Your task to perform on an android device: Create a new contact for my friend Richard Wagner on the Drupe app. In her contact information, add his phone number, 2111222222, and email address, richardwegnar@gmail.com and save this to my mail my amelia.miller2709@gmail.com
Image 0: 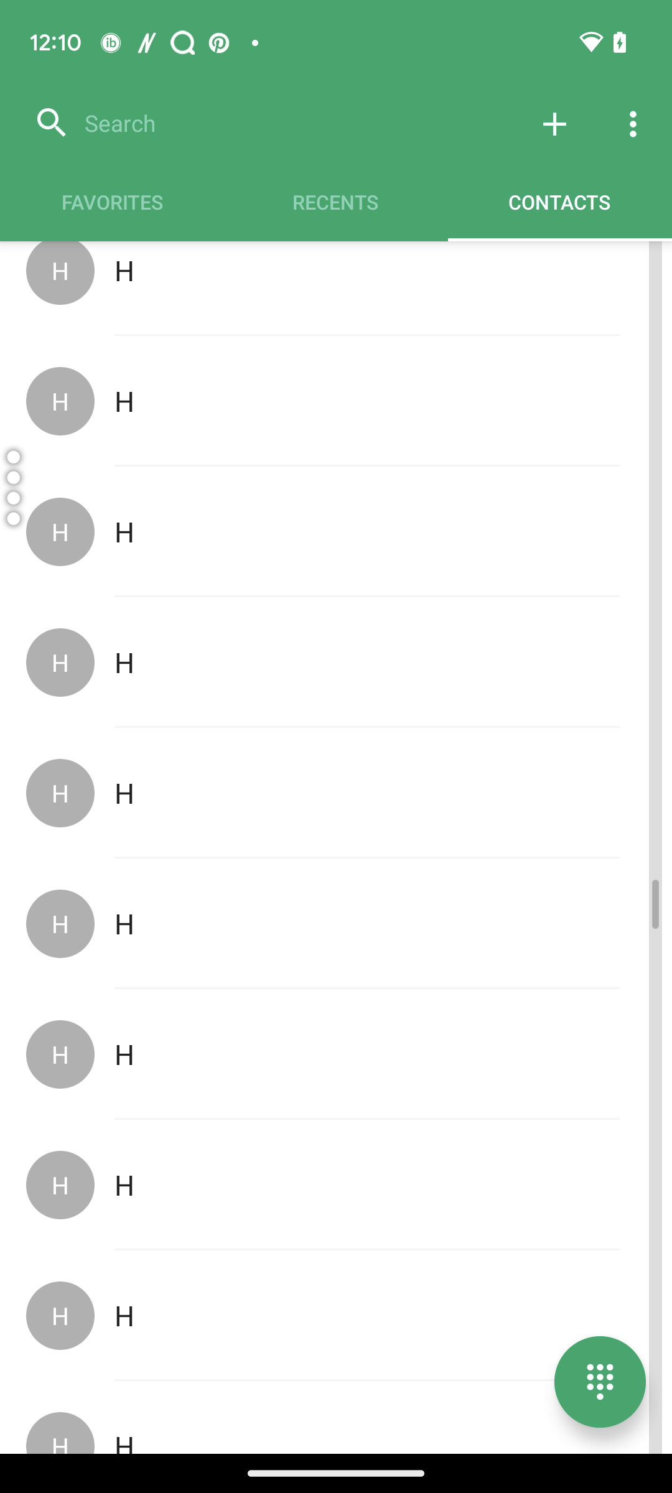
Open  the Drupe app.
Step 0: open app "drupe"
Image 1: 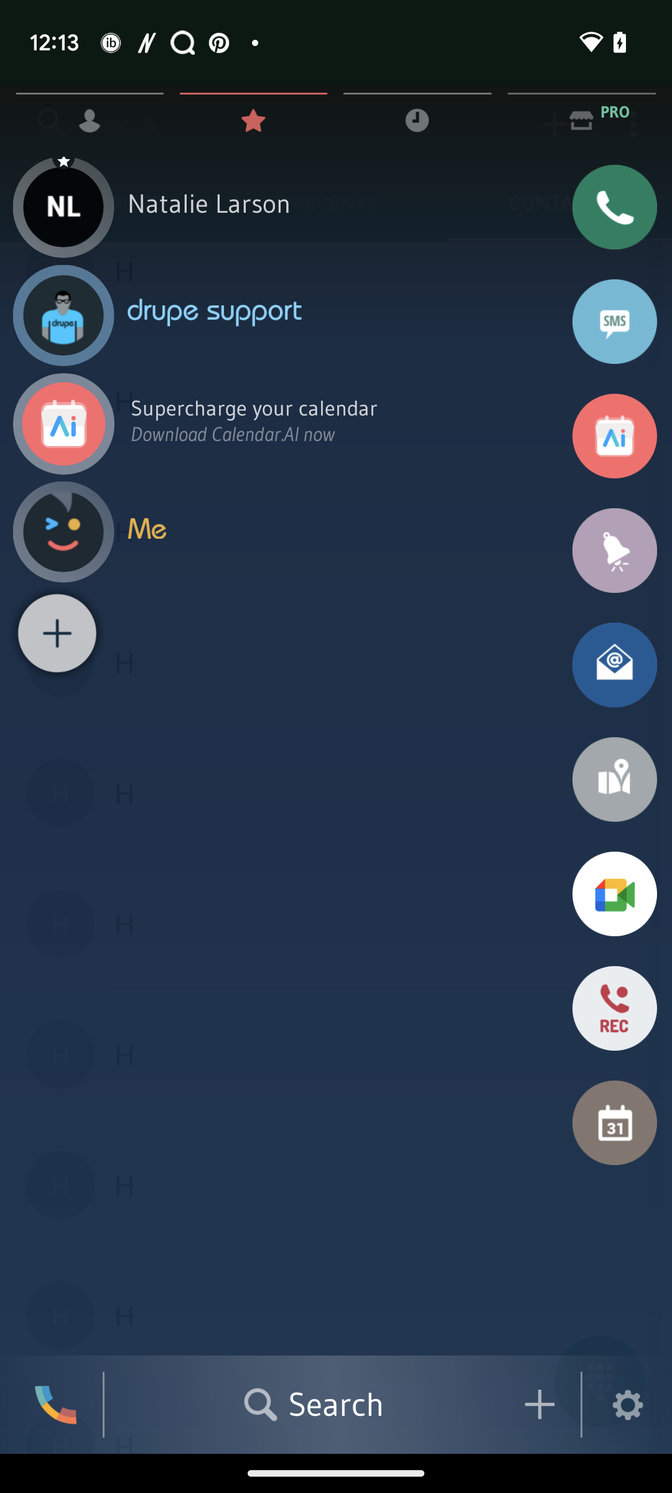
Click on the + icon at the bottom.
Step 1: click (544, 1413)
Image 2: 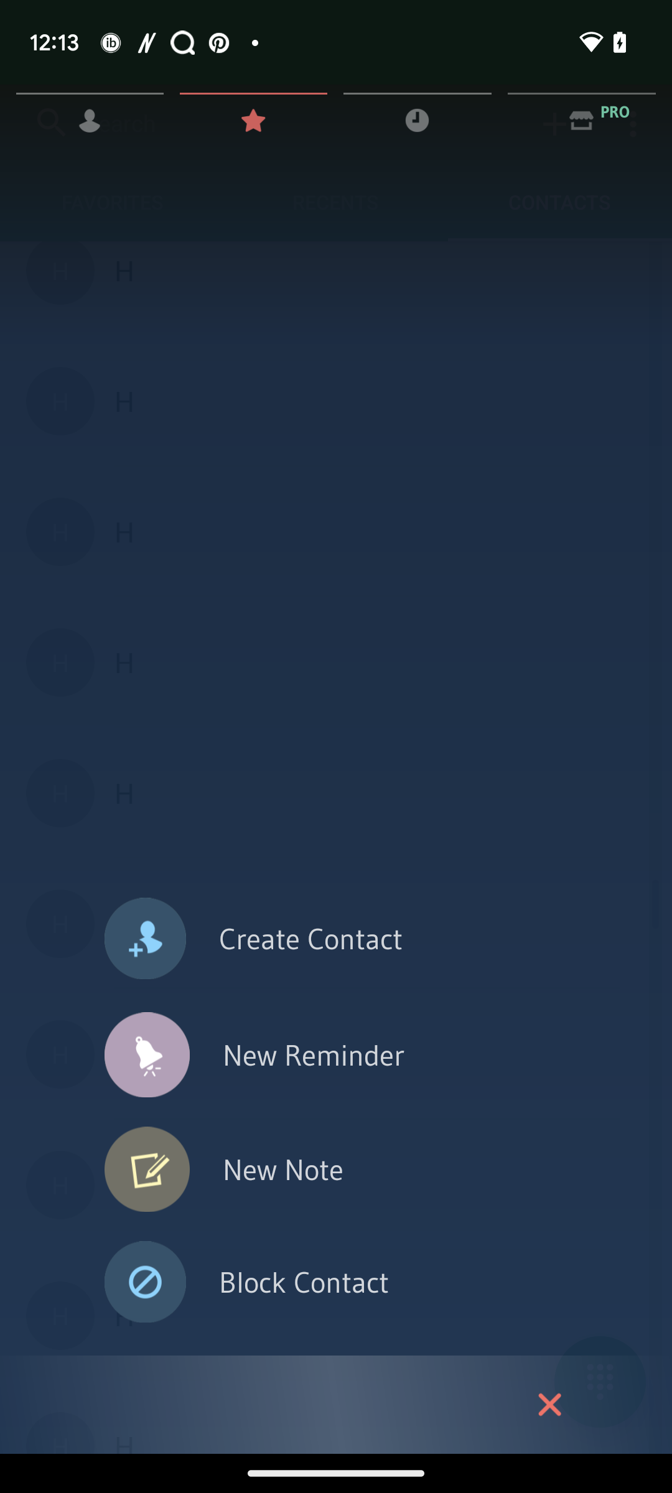
Click on the Button Create Contact.
Step 2: click (310, 939)
Image 3: 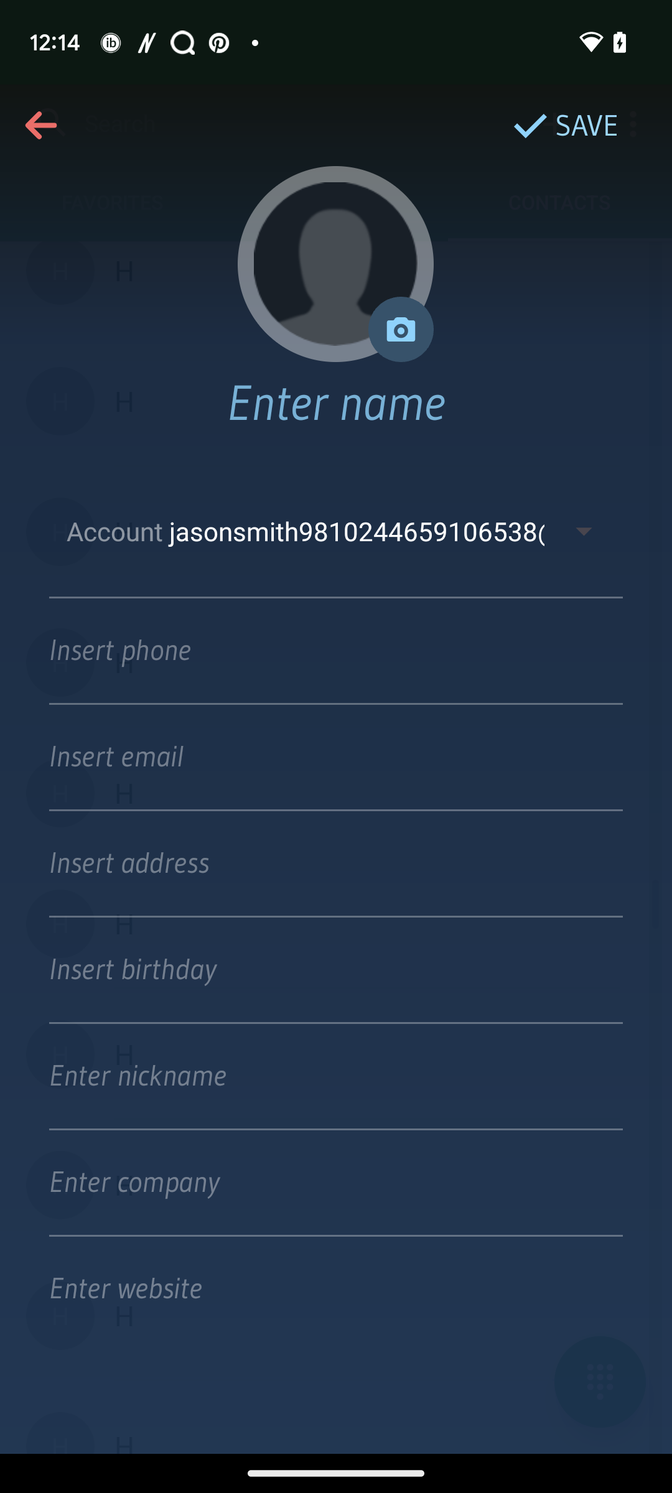
Click on the mail id.
Step 3: click (297, 531)
Image 4: 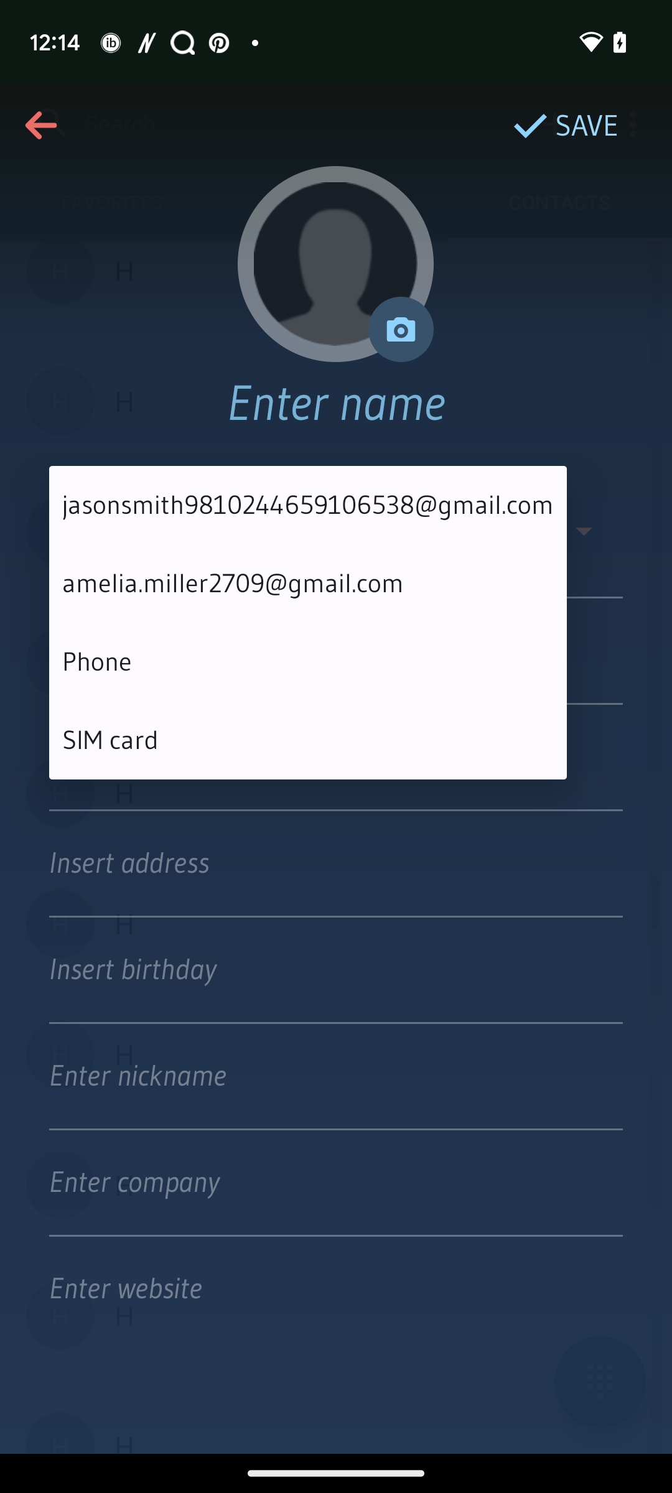
Select the mail id melia.miller2709@gmail.com
Step 4: click (307, 583)
Image 5: 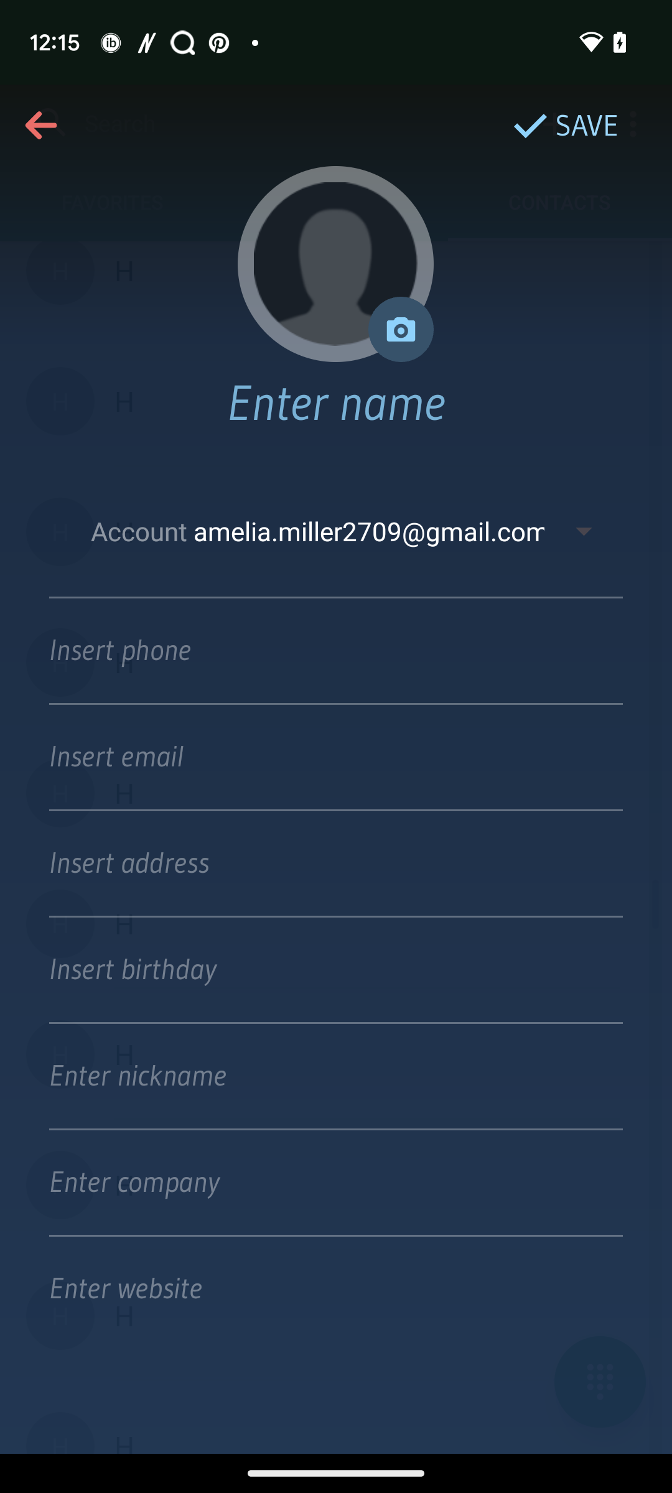
Click on the Text Enter Name.
Step 5: click (336, 402)
Image 6: 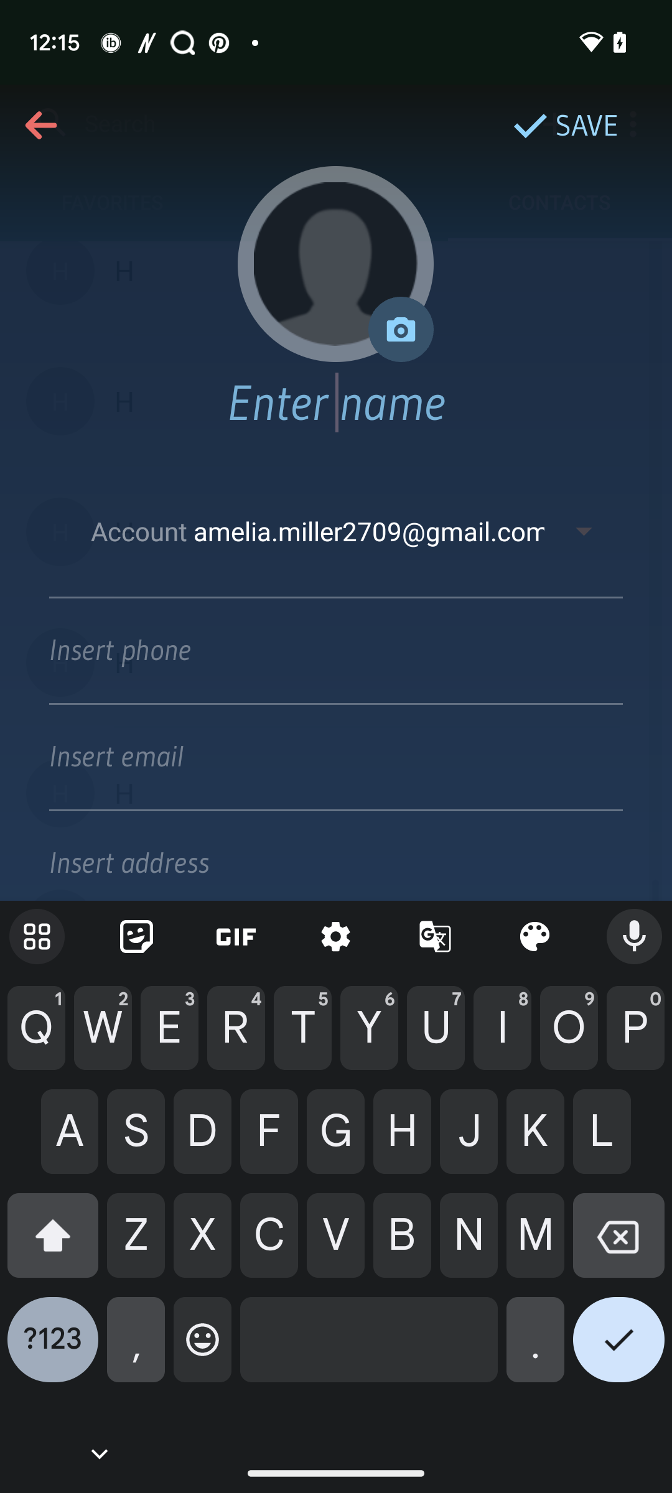
Type the Name- Richard wagner.
Step 6: type "Richard Wagner"
Image 7: 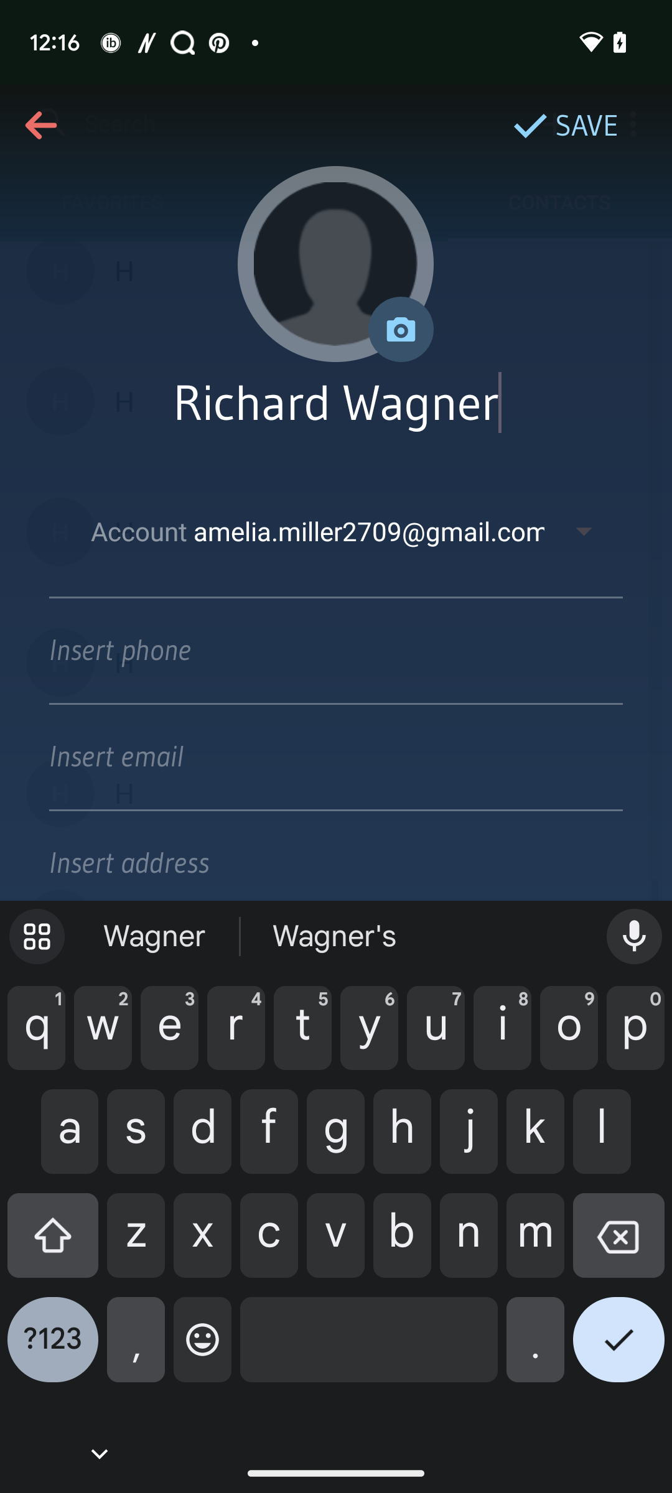
Click on the Insert Phone input box.
Step 7: click (311, 649)
Image 9: 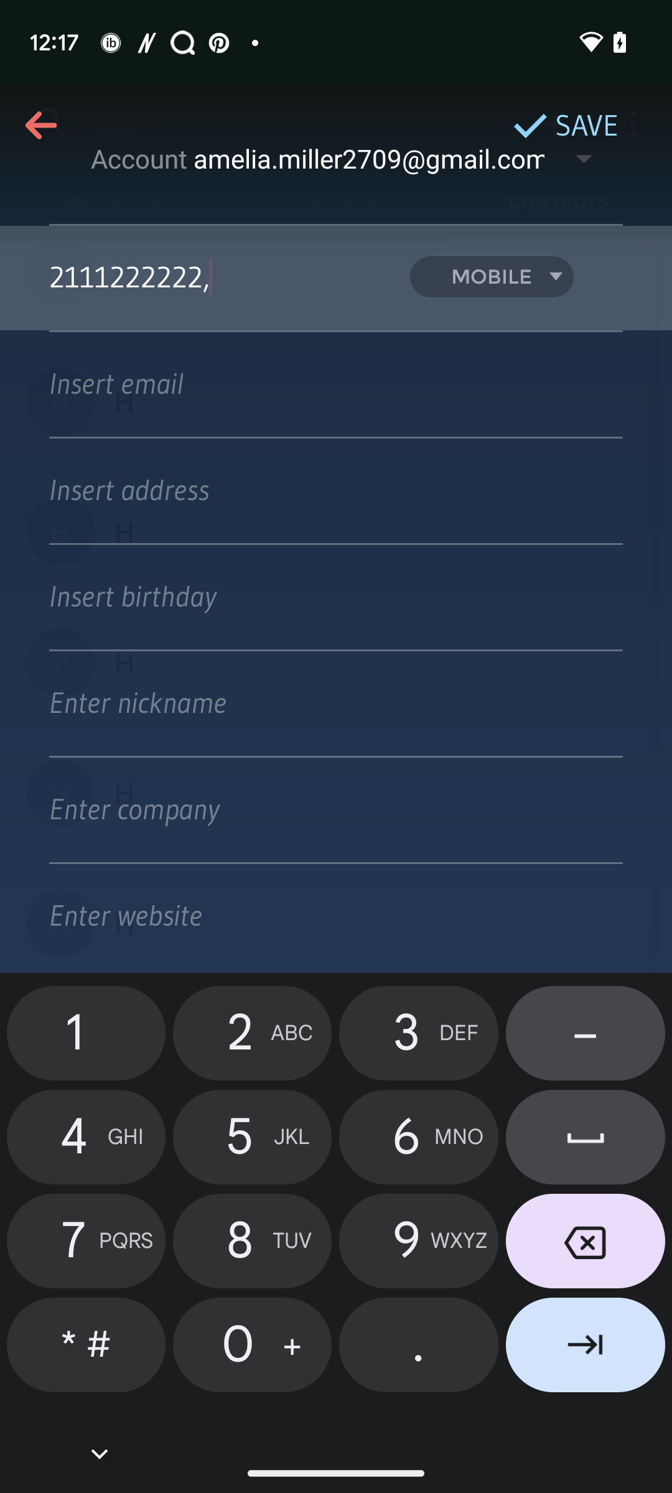
Click on the Insert email input box.
Step 9: click (311, 383)
Image 10: 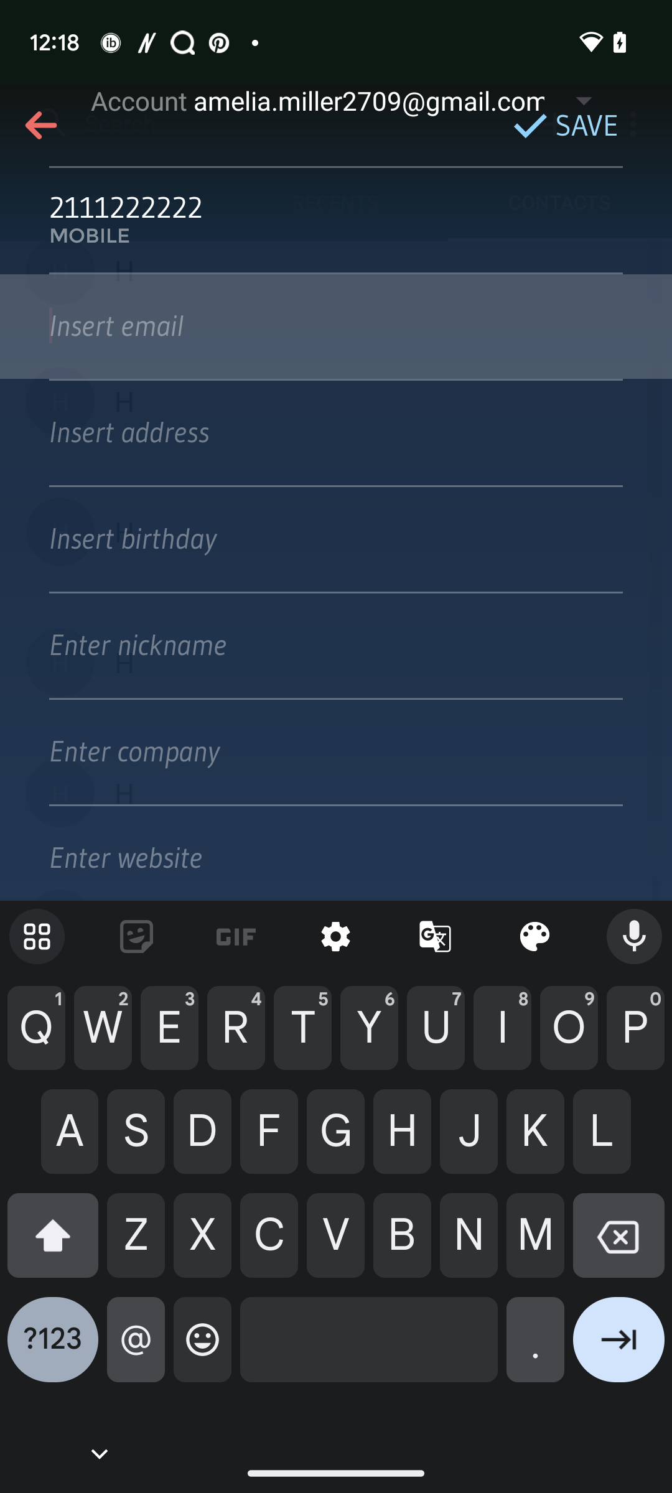
Type mail id-richardwegnar@gmail.com.
Step 10: type "richardwegnar@gmail.com"
Image 11: 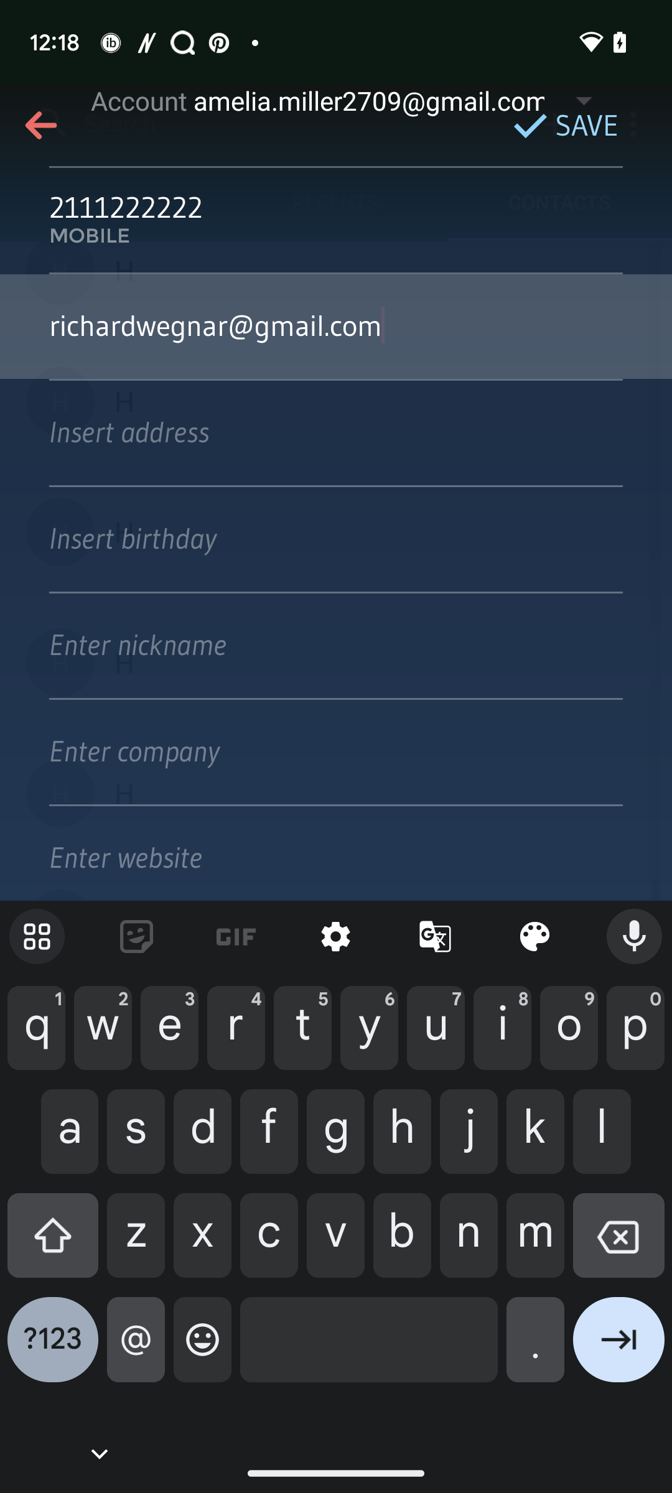
Click on the save button at the top right corner of the screen.
Step 11: click (566, 125)